Your task to perform on an android device: I want to view the most recent photos captured with my phone camera.
Image 0: 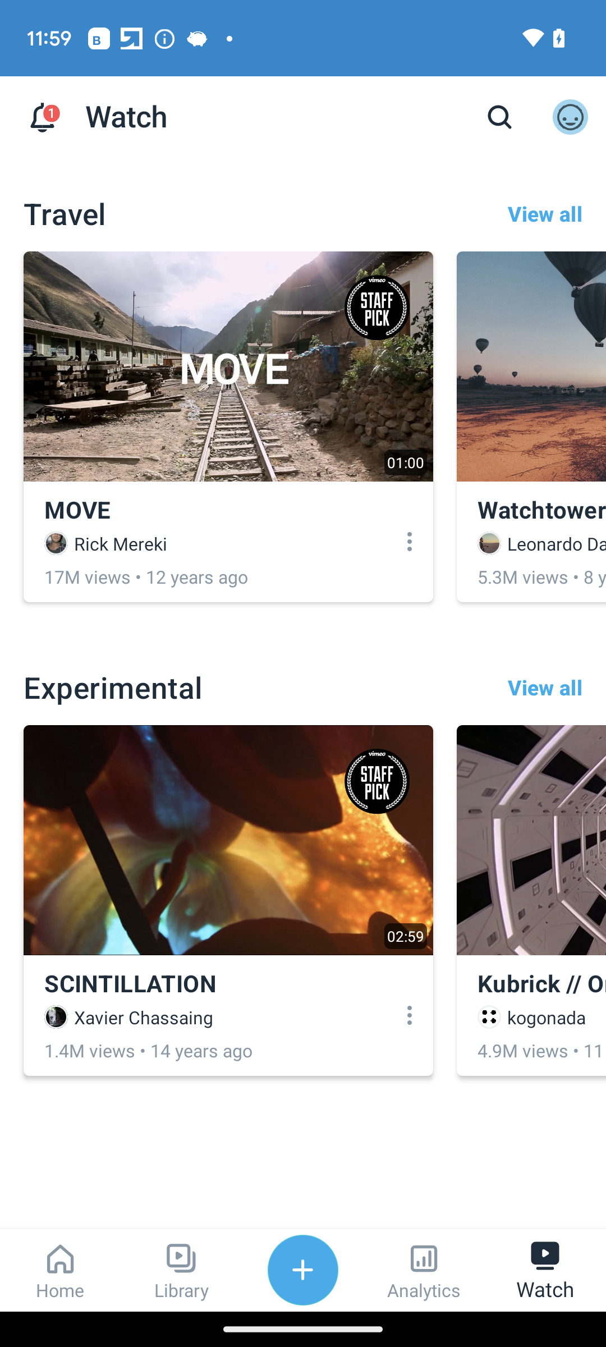
Open the gallery app.
Step 0: open app "Gallery"
Image 1: 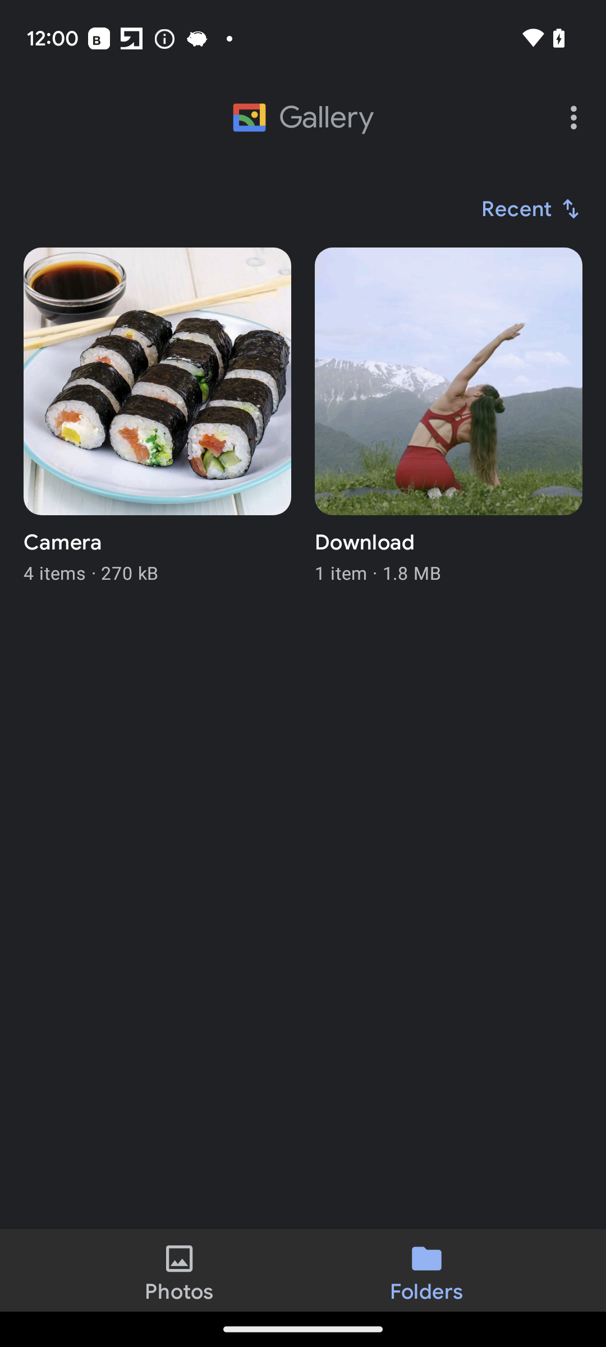
Click on the camera folder.
Step 1: click (157, 381)
Image 2: 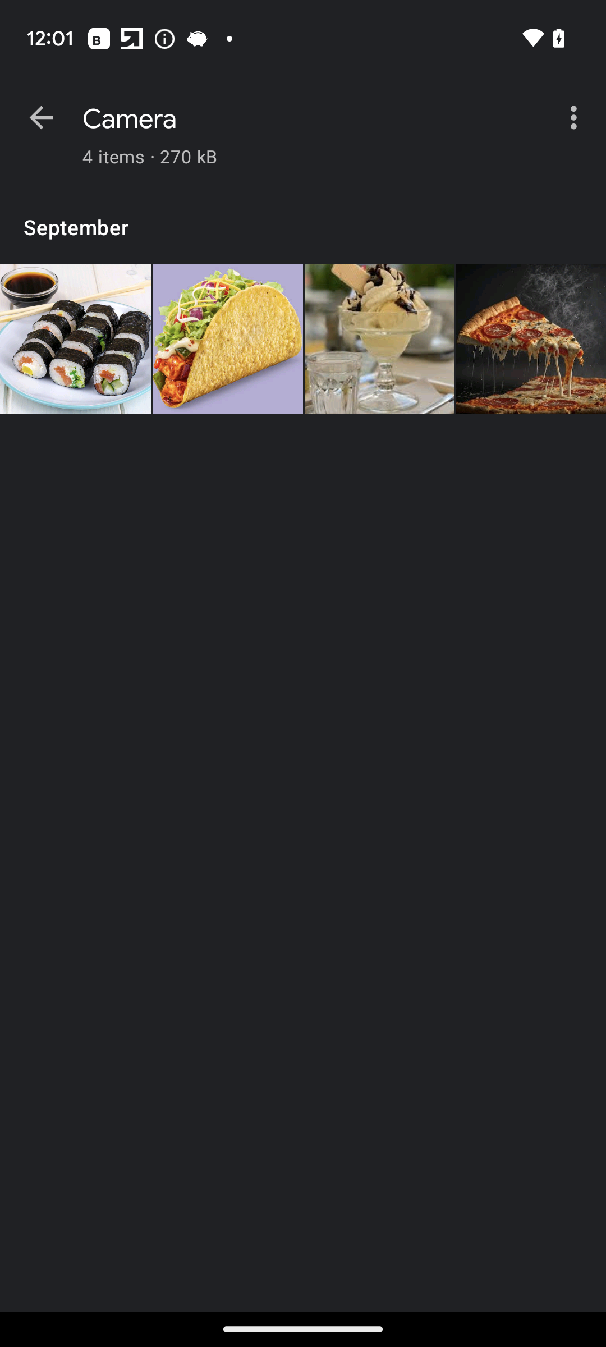
Open the first photo.
Step 2: click (76, 339)